Your task to perform on an android device: Shop the American dj halogen bulb by applying the brand filter.
Image 0: 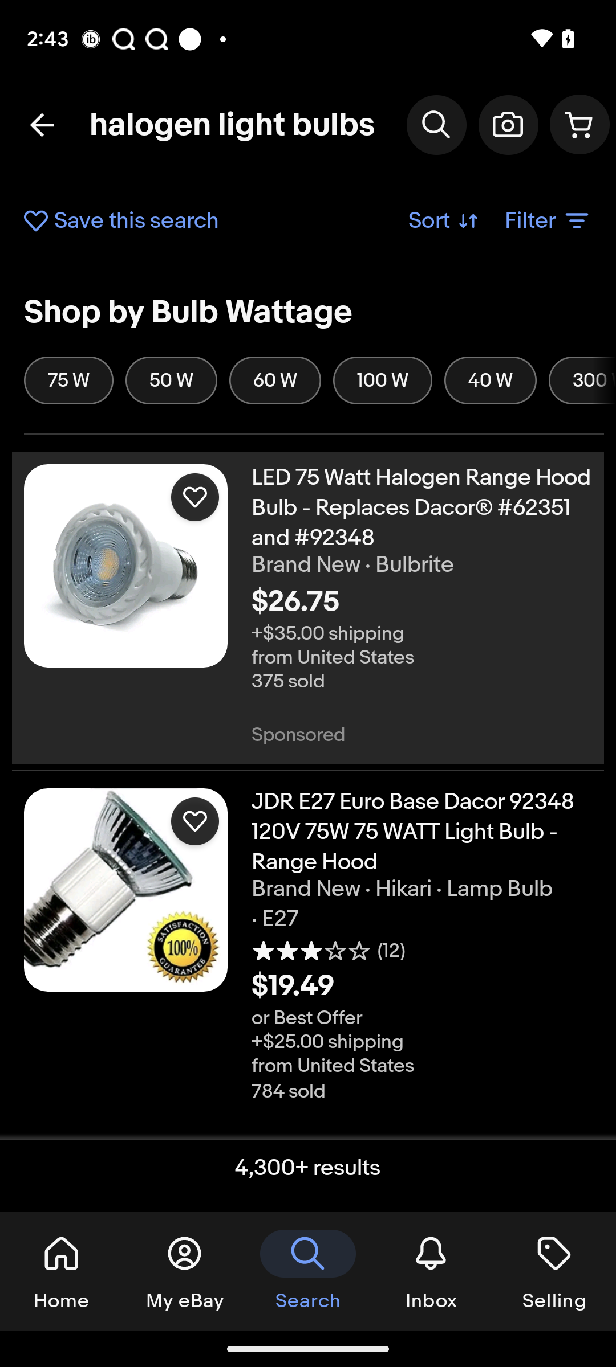
Click on the filter tab at the right side of the screen
Step 0: click (548, 221)
Image 2: 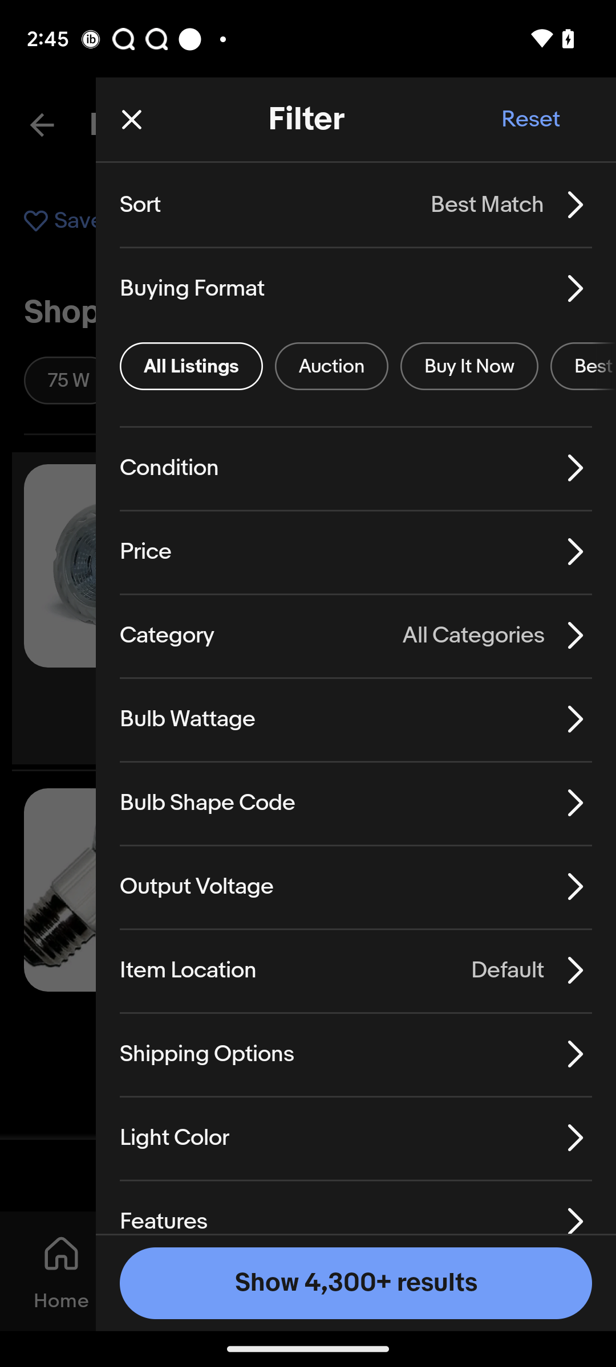
Swipe up to view brand option
Step 2: scroll down
Image 4: 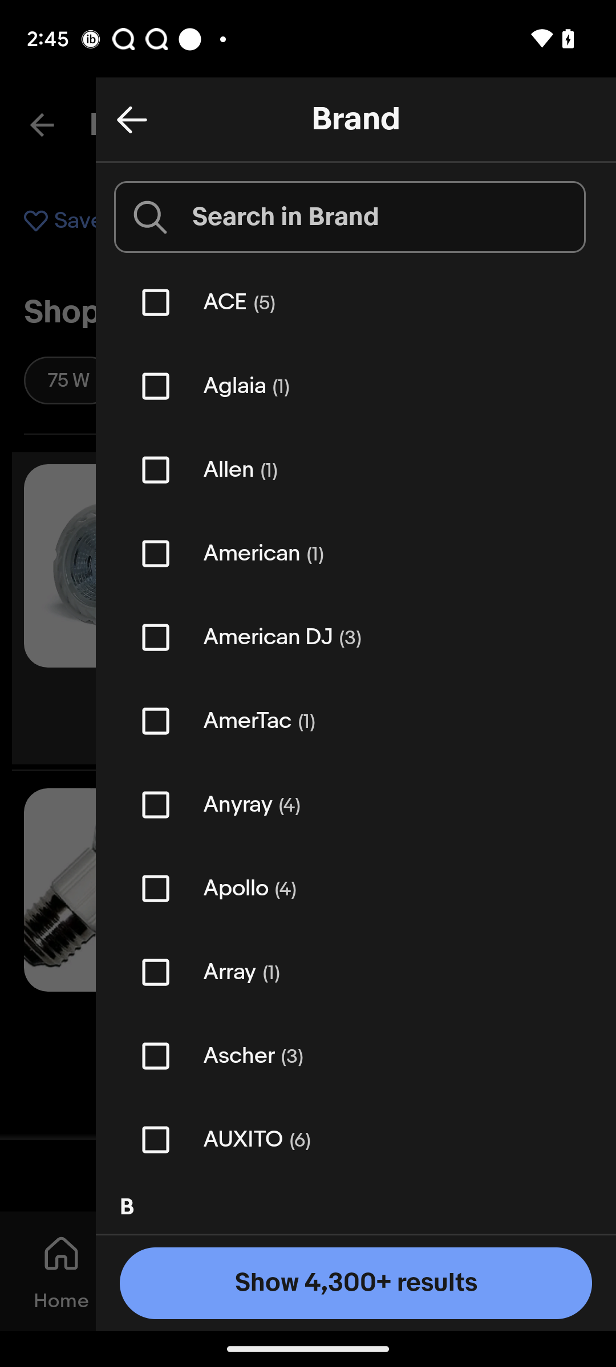
Select American DJ
Step 4: click (156, 637)
Image 5: 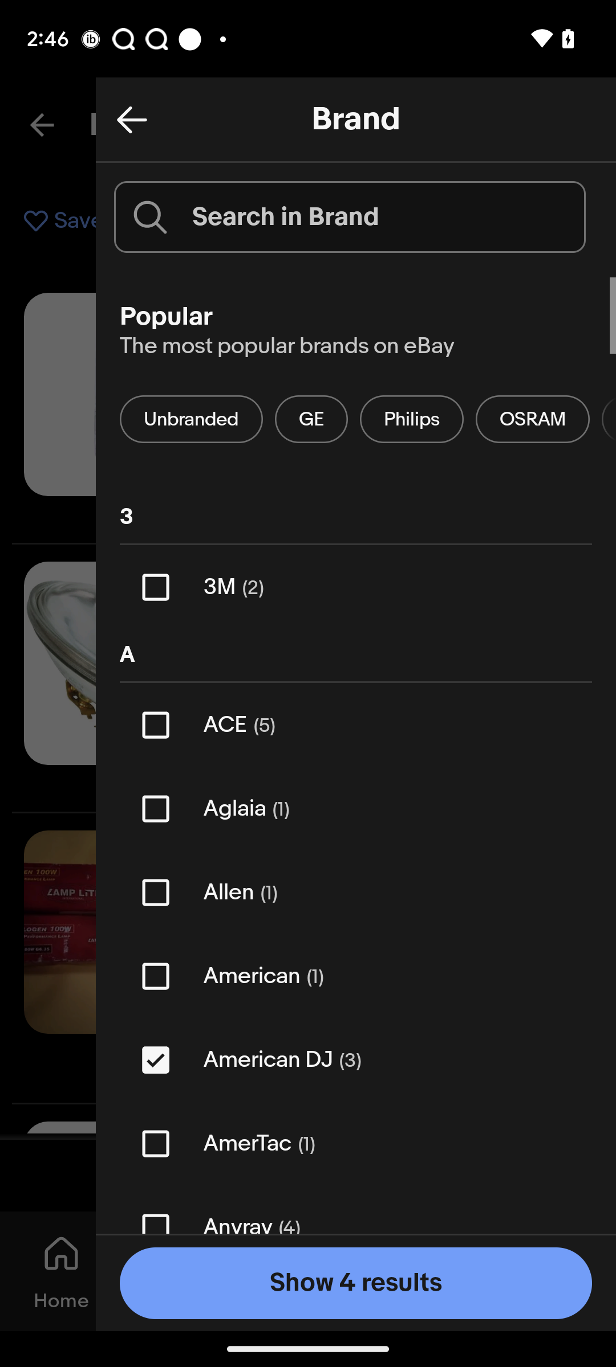
Click on Show 4 results button
Step 5: click (308, 1301)